Your task to perform on an android device: I need a sofa for my living room, so apply the category filter and view the sofas for me.
Image 0: 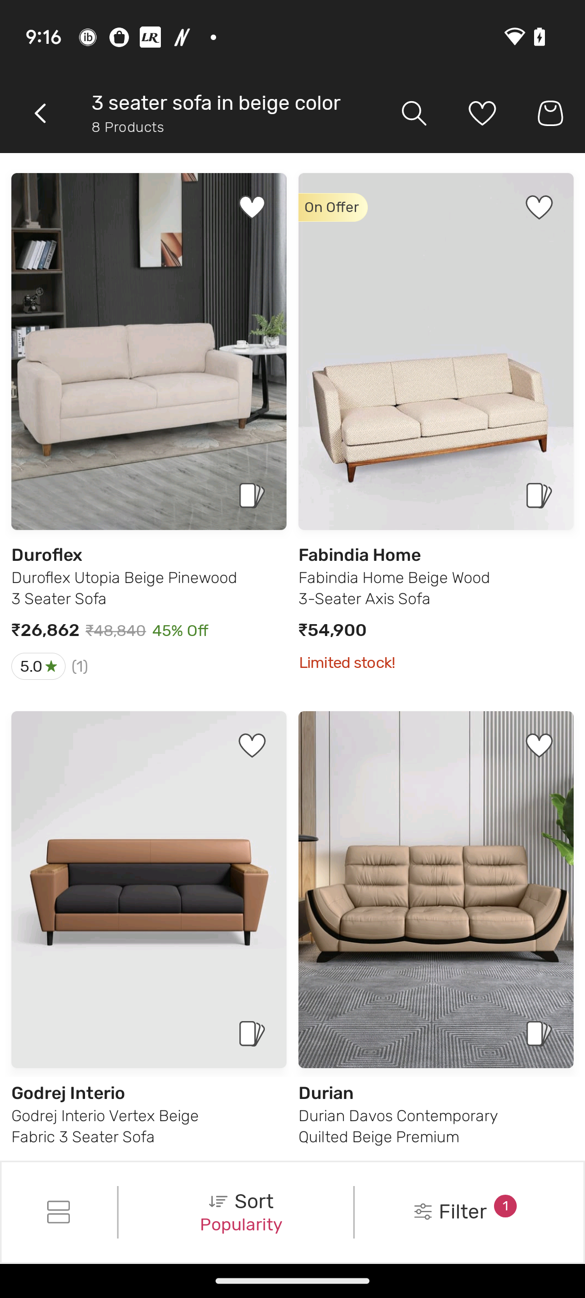
Click on the filter tab at the bottom right corner of the screen.
Step 0: click (505, 1206)
Image 1: 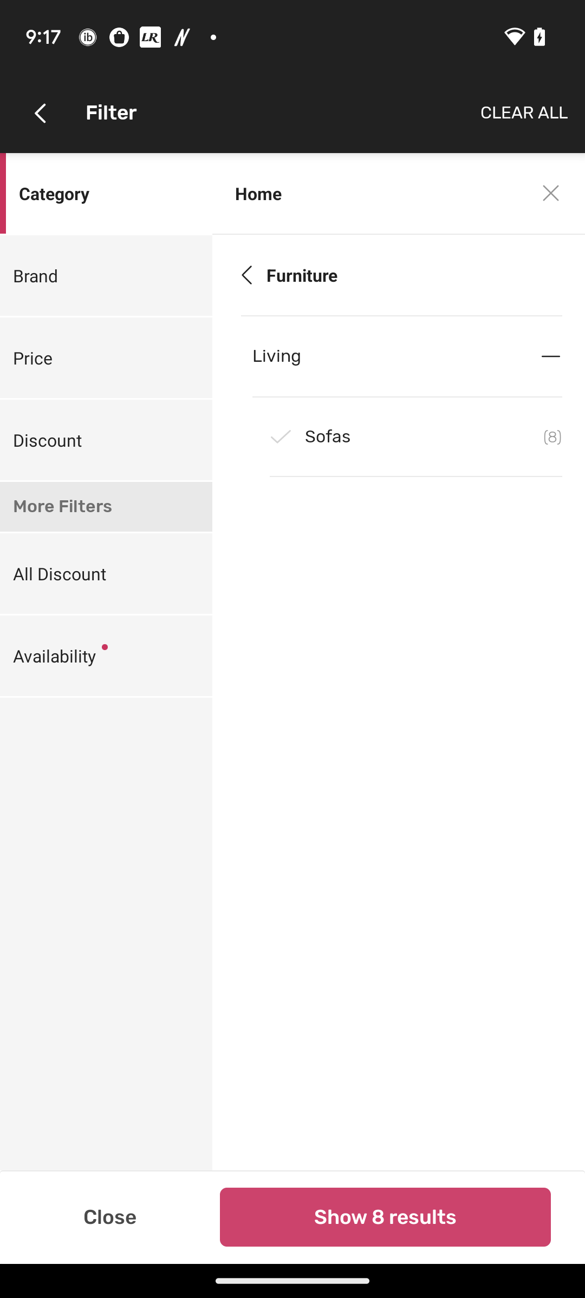
click on the tab sofas.
Step 1: click (406, 436)
Image 2: 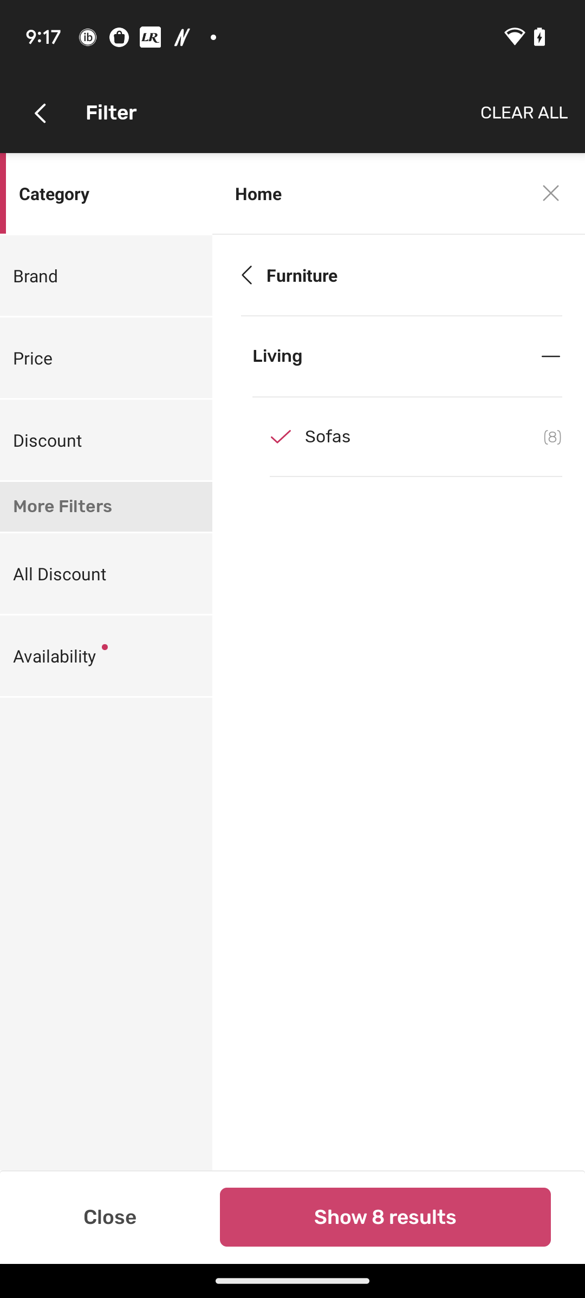
Click on the tab Show 8 results at the bottom right corner of the screen.
Step 2: click (385, 1217)